Your task to perform on an android device: I want Play a some shorts of Muesli with Yogurt
Image 0: 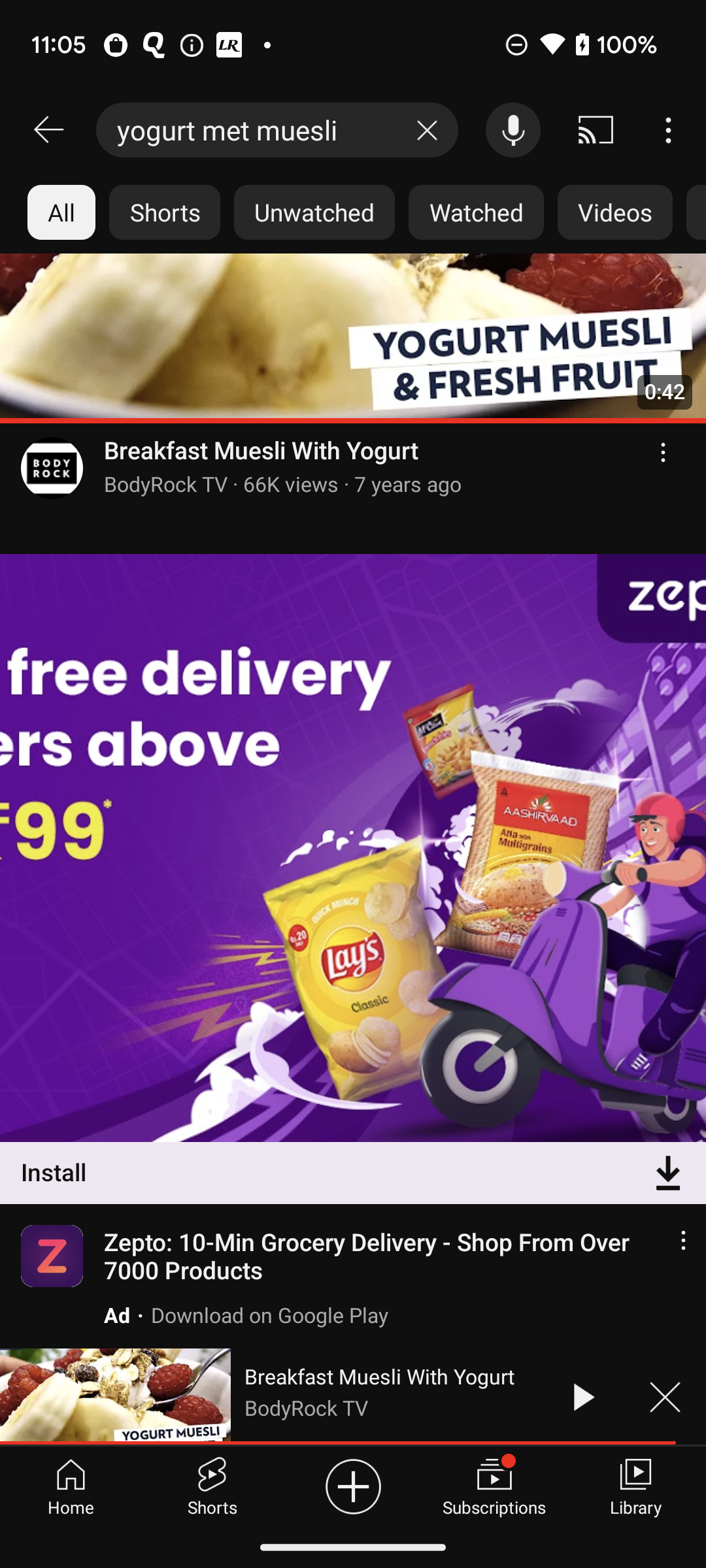
Click on the Shorts option at the top of the screen
Step 0: click (165, 212)
Image 1: 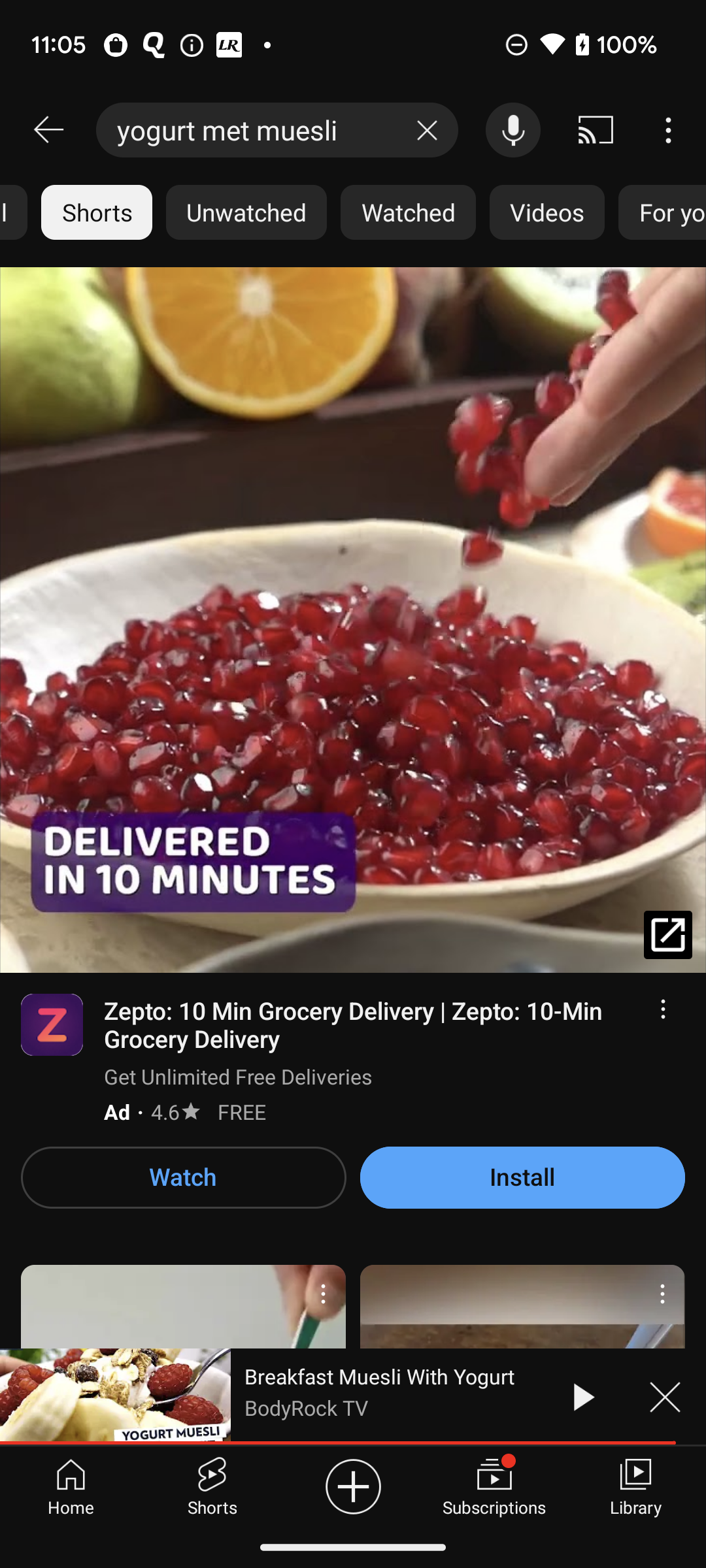
Scroll up to view the shorts 
Step 1: scroll down
Image 2: 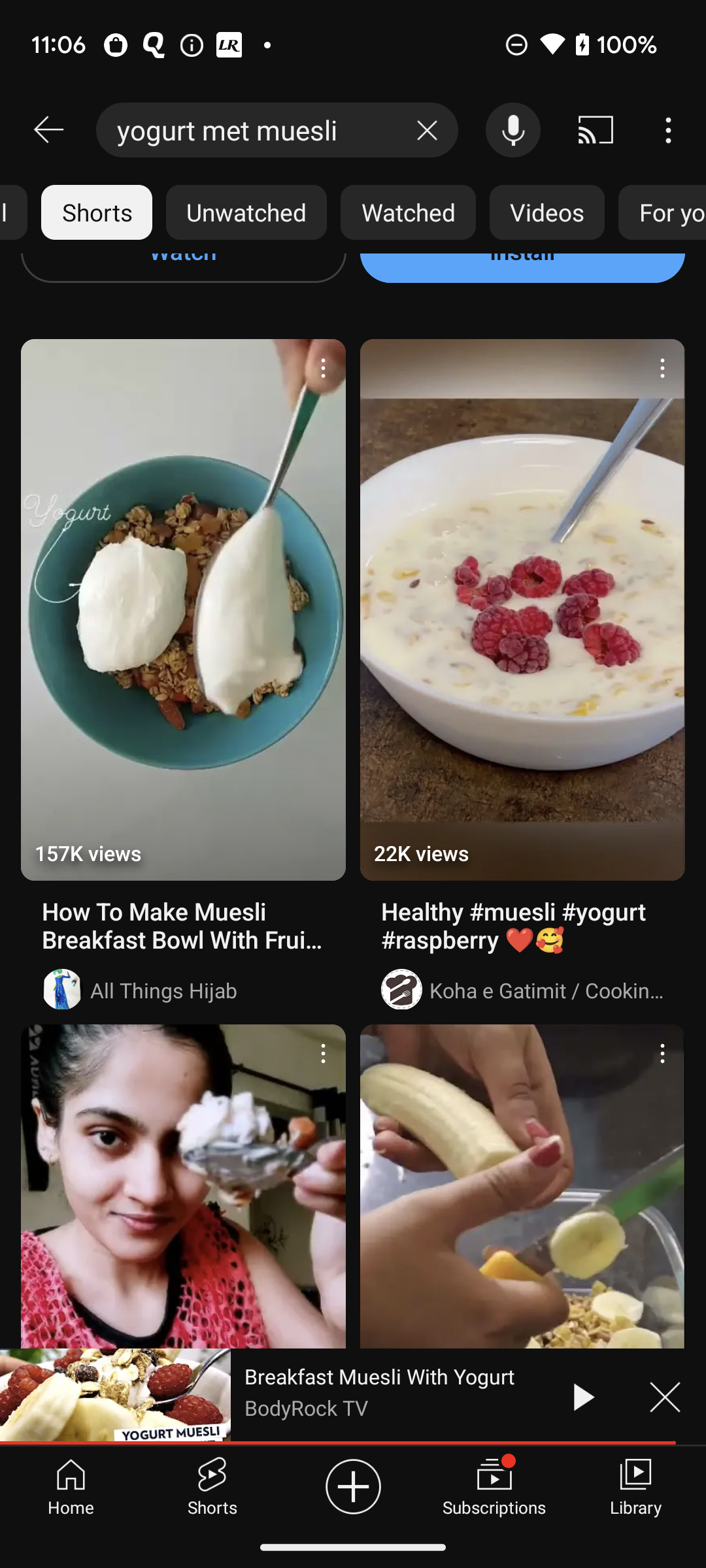
Click on the How to make muesli breakfast bowl short option
Step 2: click (184, 681)